Your task to perform on an android device: I really like the Blue formal coat elements, thus want to add a product to my shopping cart.
Image 0: 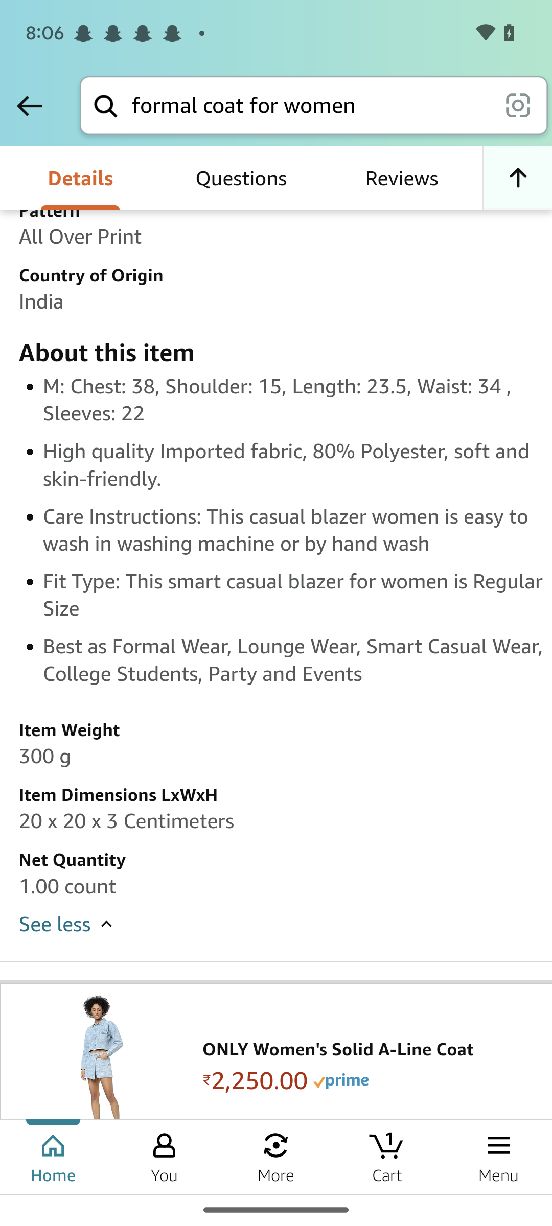
Swipe down to view the add to cart button
Step 0: scroll up
Image 1: 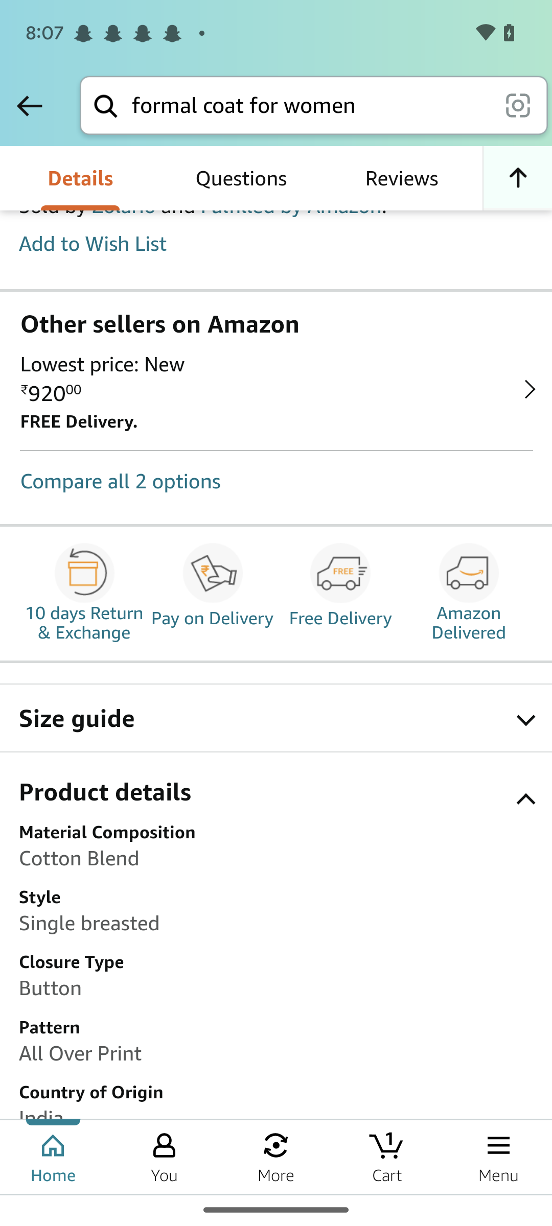
Swipe down to view the add to cart button
Step 1: scroll up
Image 2: 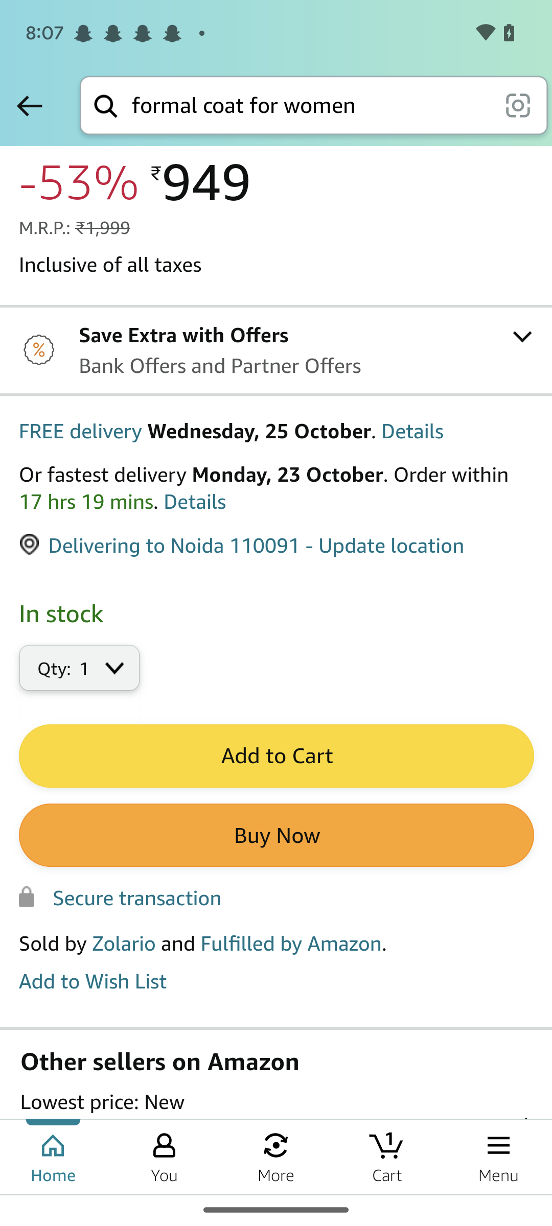
Click on the add to cart button
Step 2: click (275, 755)